Your task to perform on an android device: Open the Plantum app and identify the plants by taking a picture of them on your phone
Image 0: 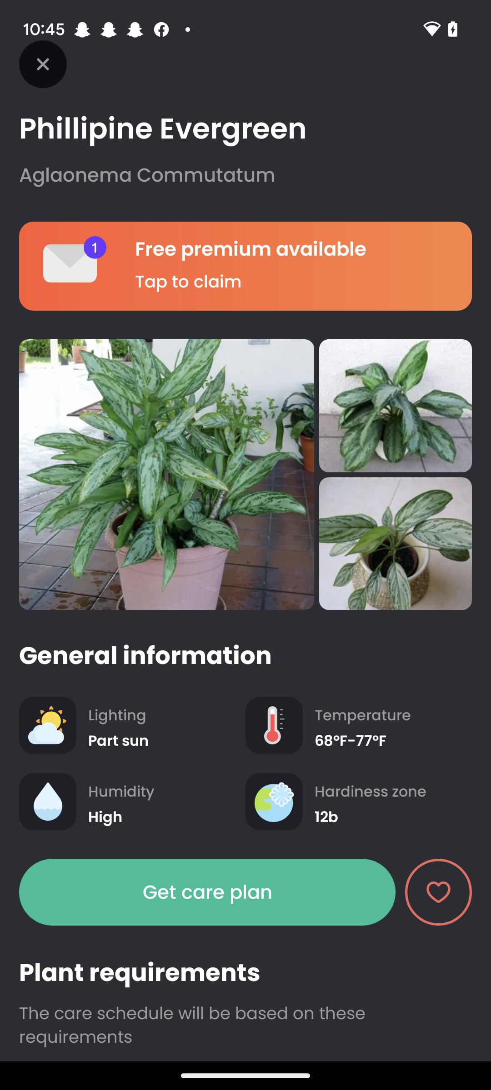
Open the Plantum app
Step 0: open app "Plantum"
Image 1: 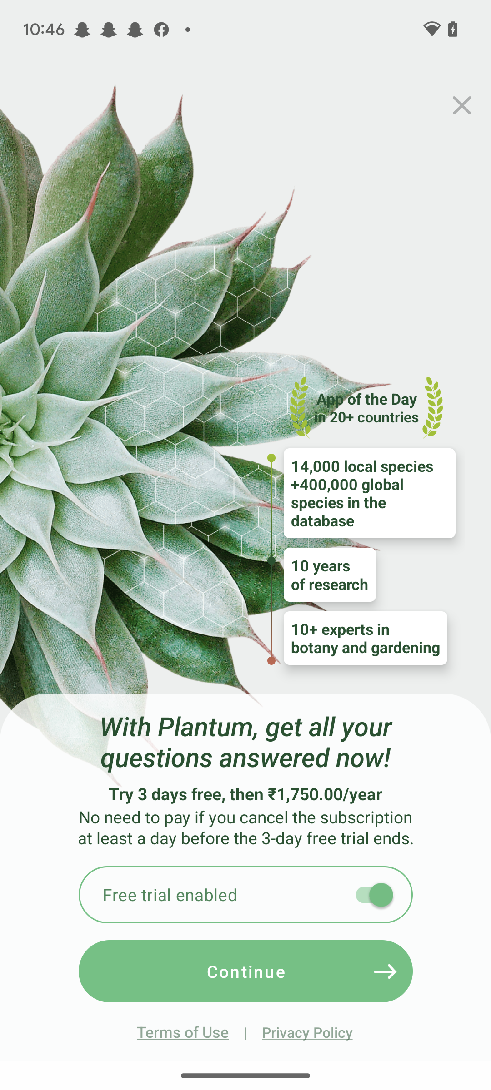
Click on the cross icon at the top right corner of the screen
Step 1: click (462, 105)
Image 3: 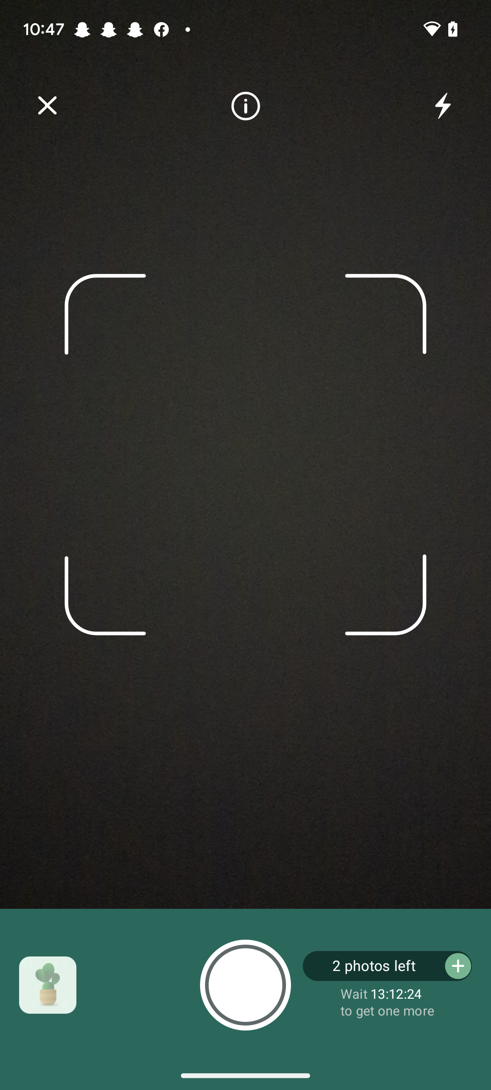
Click the image of a plant
Step 3: click (245, 985)
Image 4: 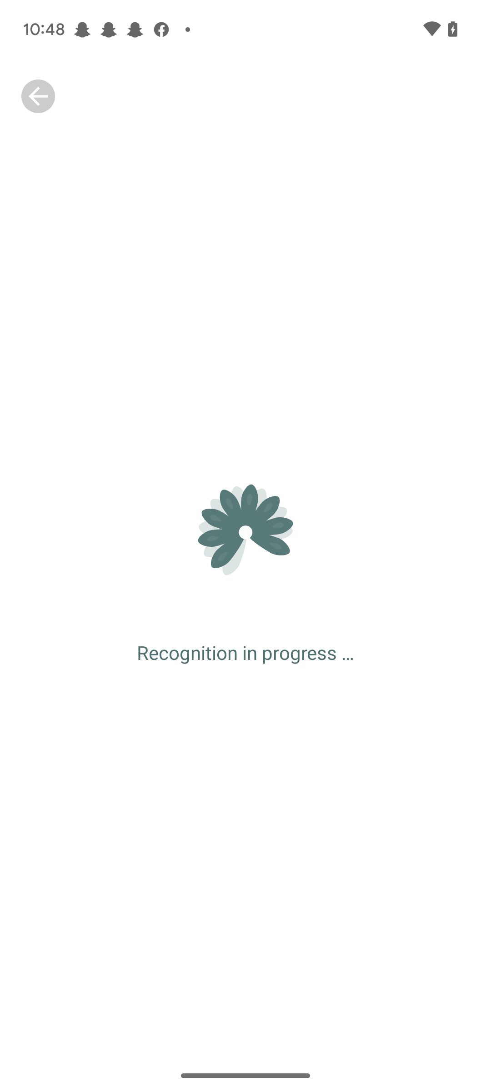
Click the image of a plant
Step 4: wait